Your task to perform on an android device: Open the Google Drive app and share the beach waves video to dbwscratch.test.id10@gmail.com
Image 1: 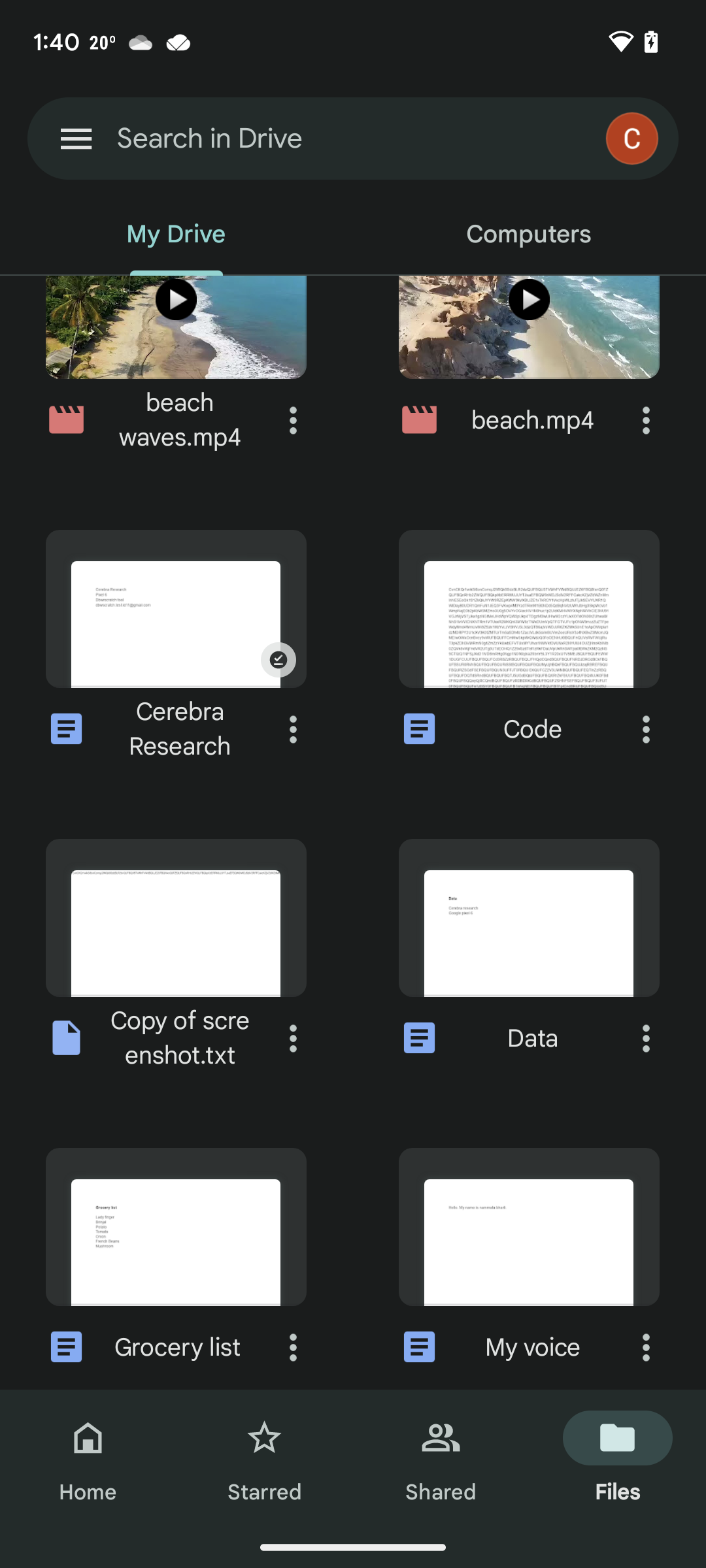
Click on the three dots next to the beach waves.
Step 1: click (293, 419)
Image 2: 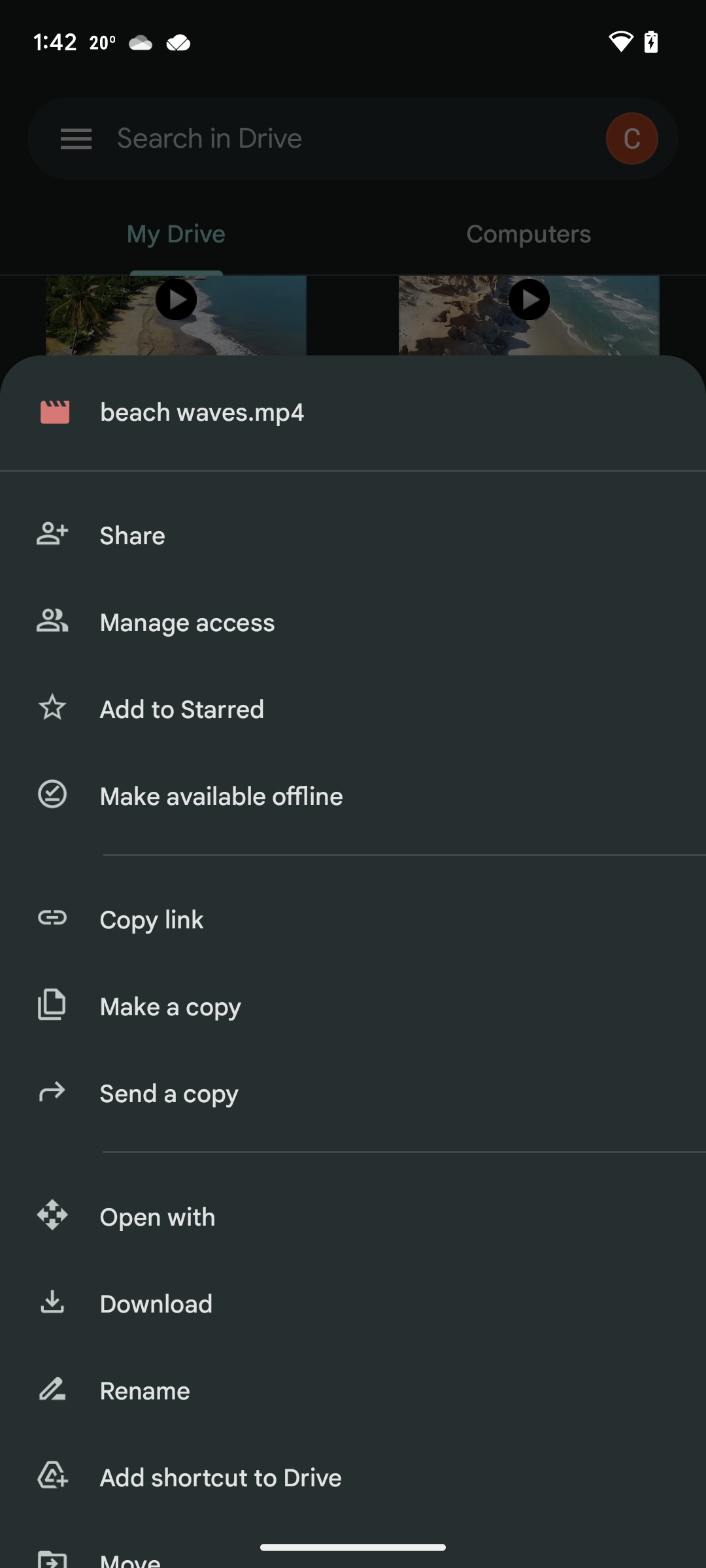
Click on the share option in the drawer
Step 2: click (382, 536)
Image 3: 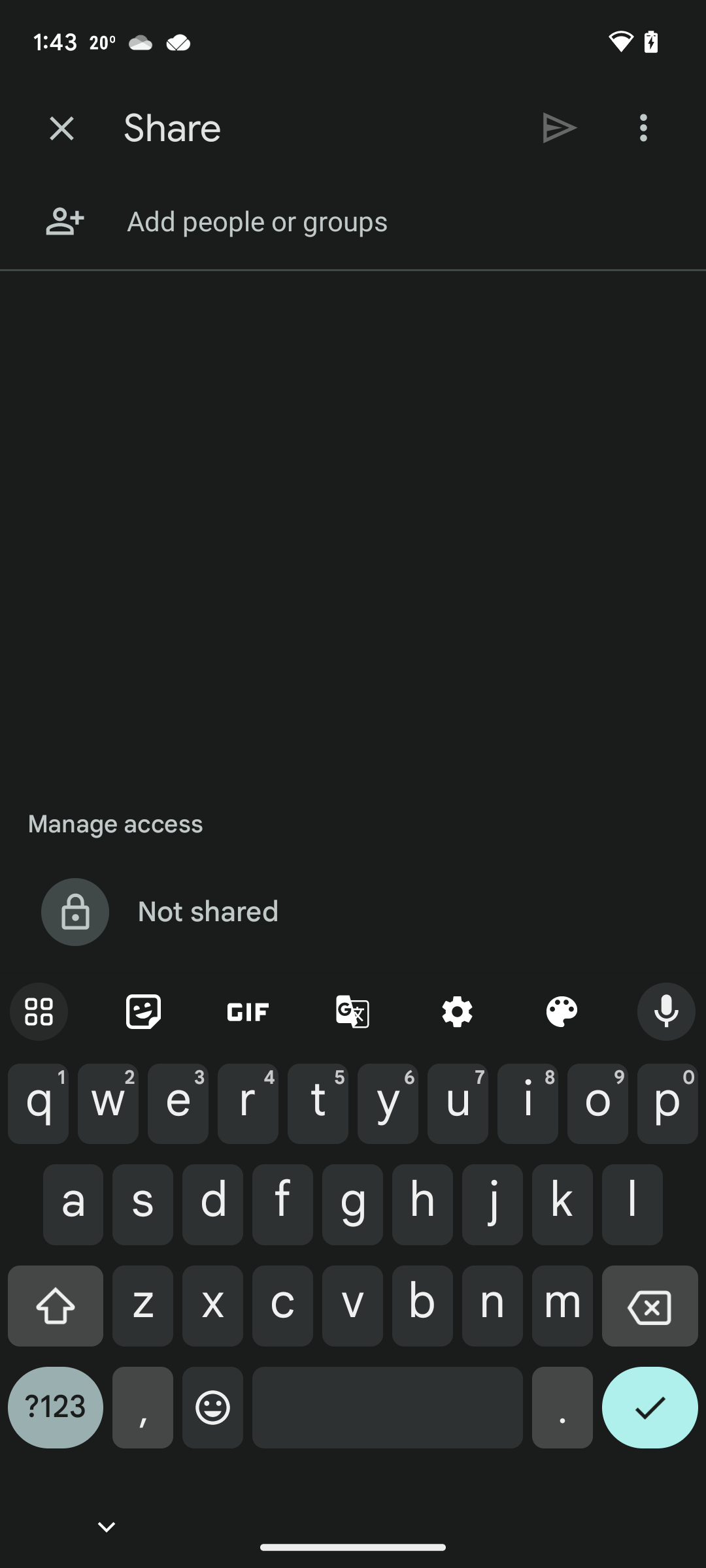
Enter the email id dbwscratch.test.id10@gmail.com in add people or groups text box
Step 3: type "dbwscratch.test.id10@gmail.com"
Image 4: 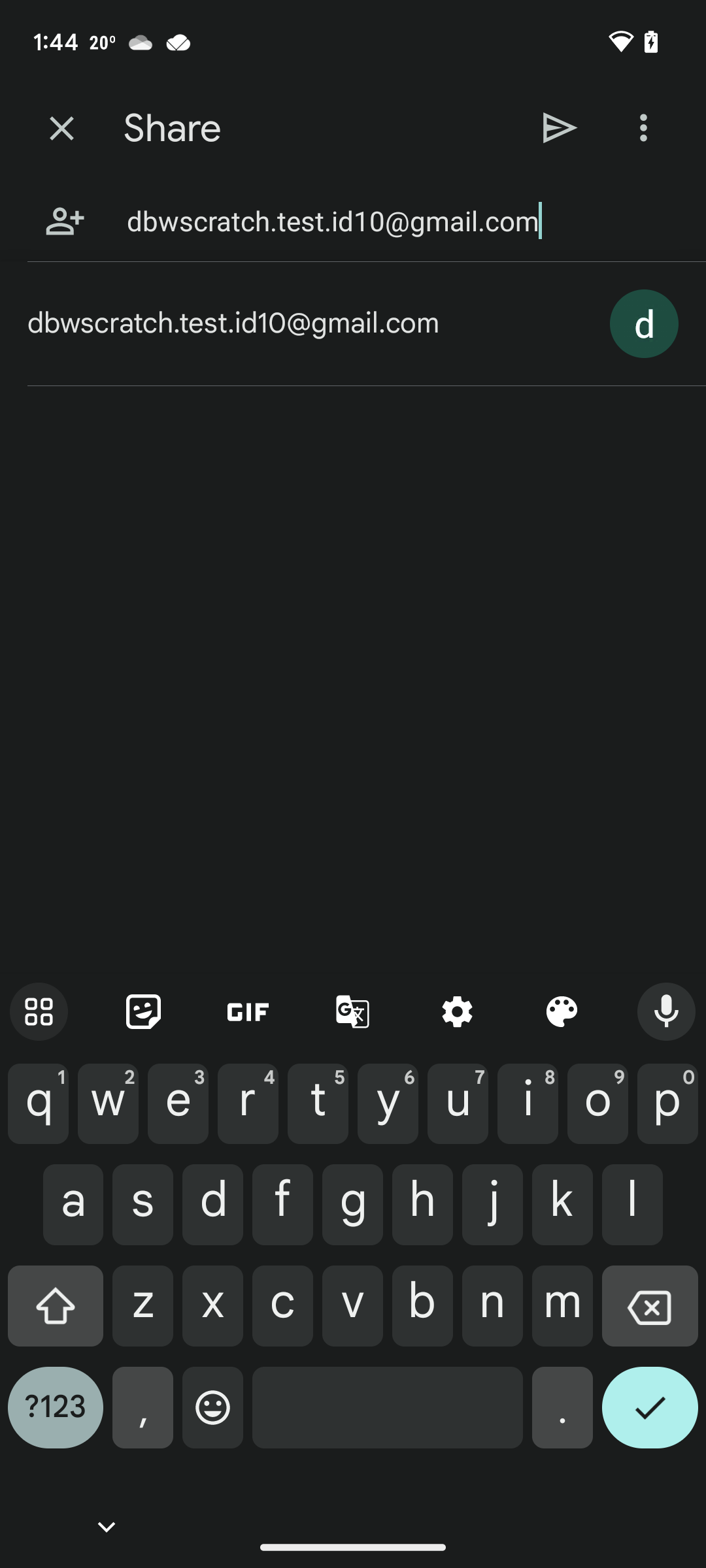
Click on the tick icon on the keyboard
Step 4: click (650, 1418)
Image 5: 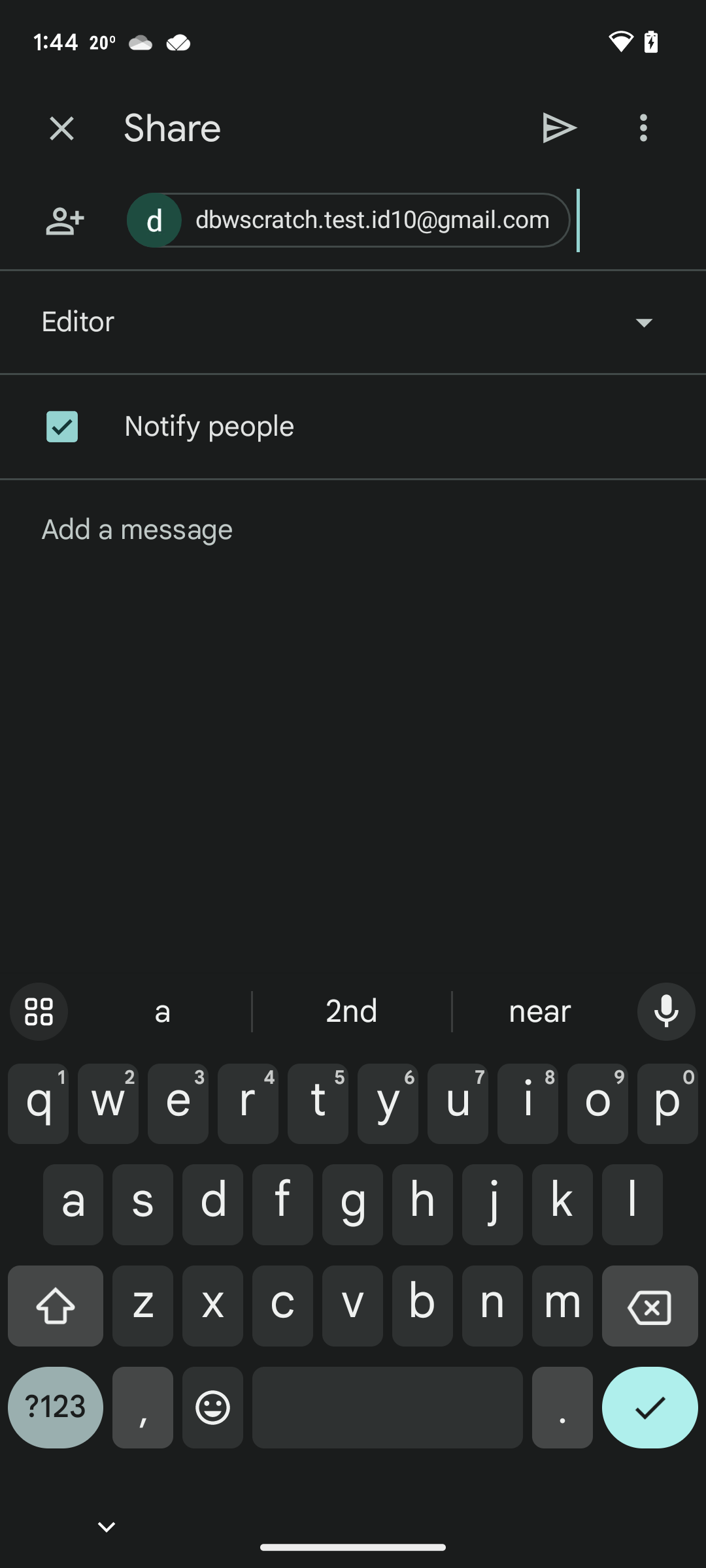
Click on the send icon at the top of the screen
Step 5: click (560, 128)
Image 6: 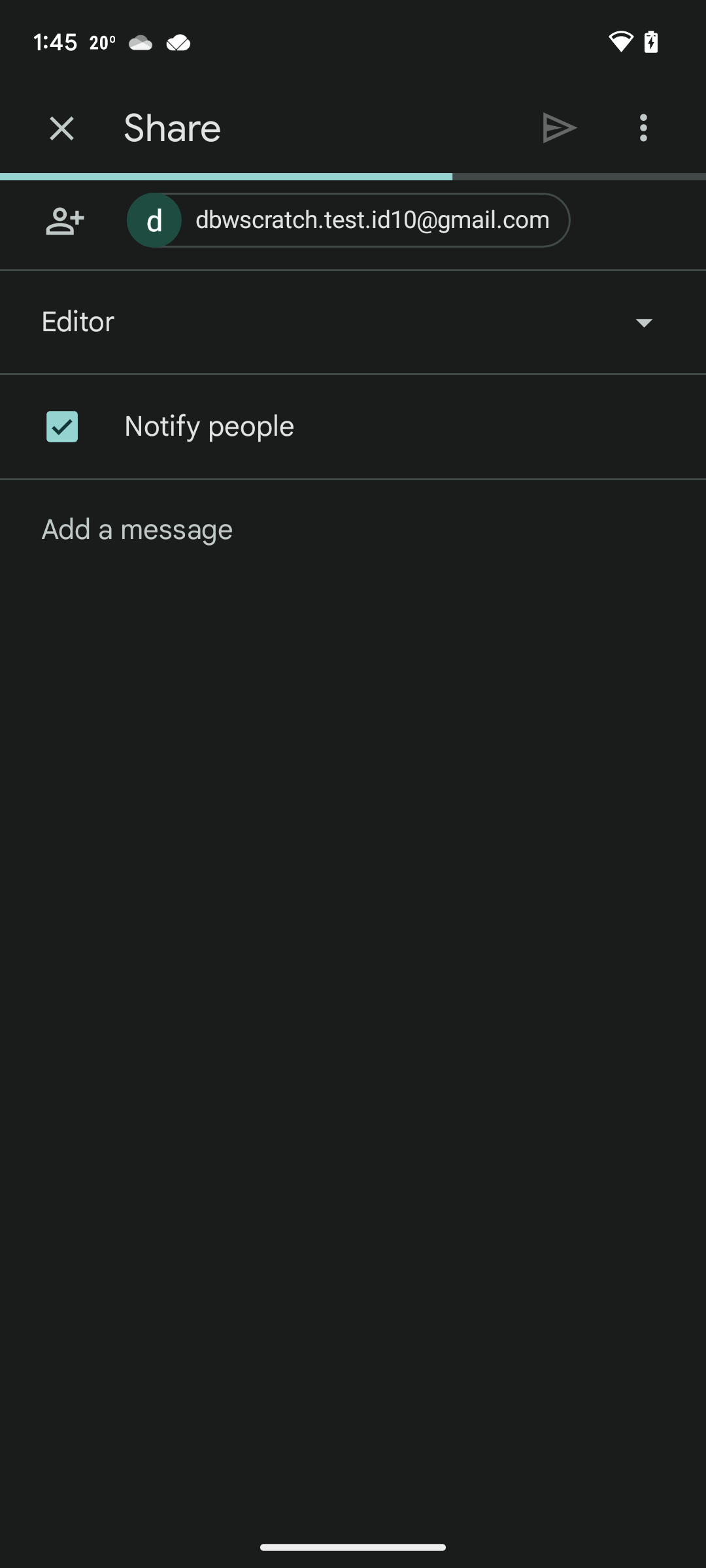
Click on the send icon at the top of the screen
Step 6: wait